Your task to perform on an android device: I have been planning to buy a new car soon. Since BMW has been one of my favorite brand, look for similar cars in the CarDekho app.
Image 0: 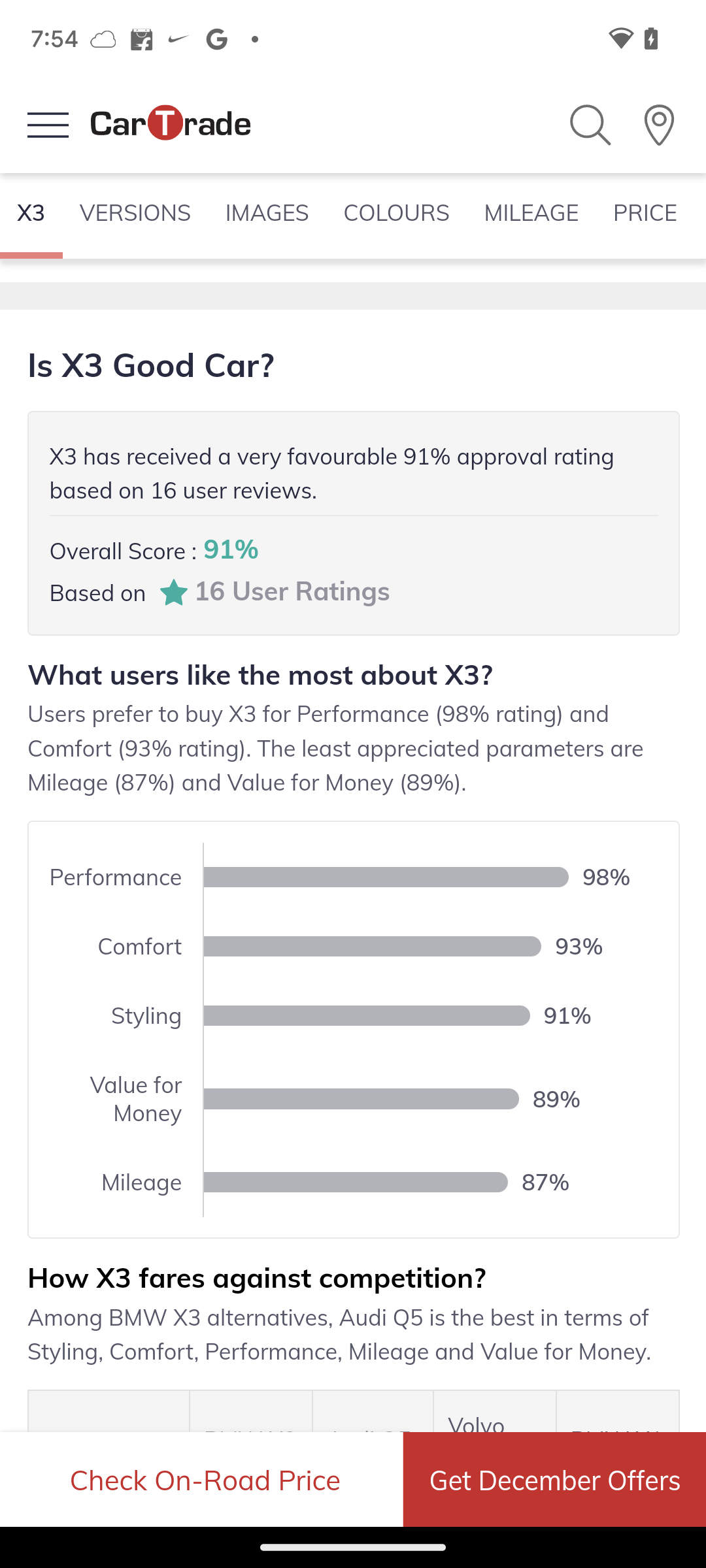
Open the CarDekho app.
Step 0: open app "CarDekho"
Image 1: 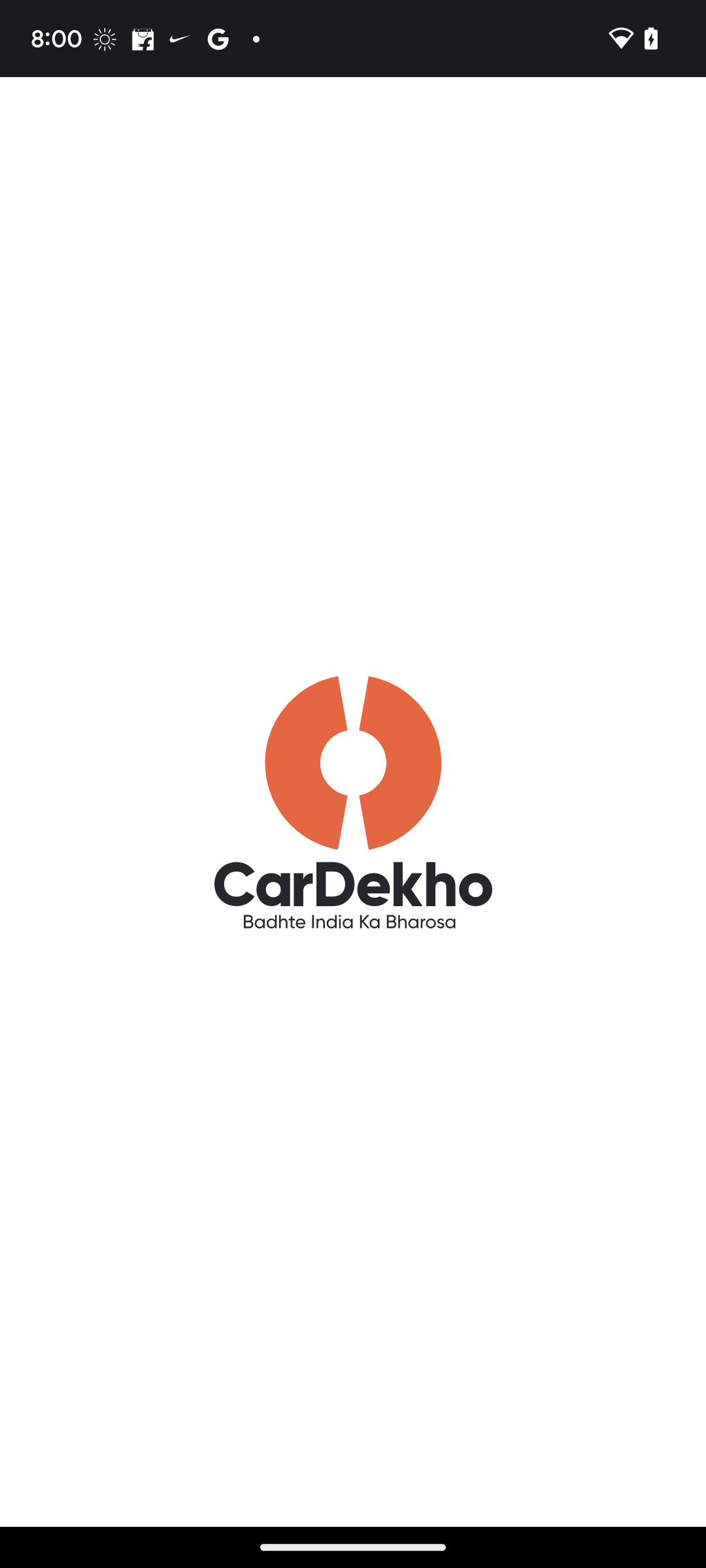
Open the CarDekho app.
Step 1: wait
Image 2: 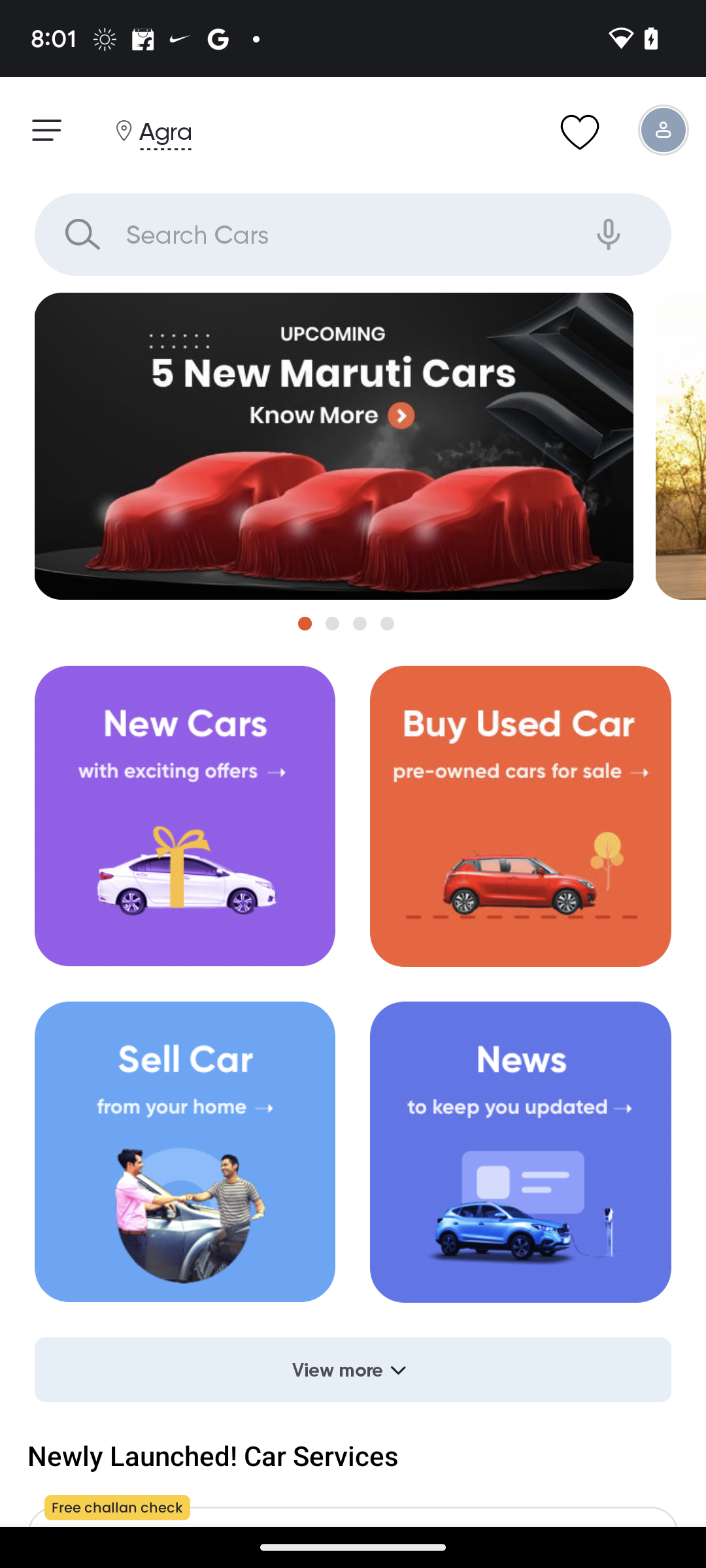
Click on the new cars option.
Step 2: click (185, 816)
Image 3: 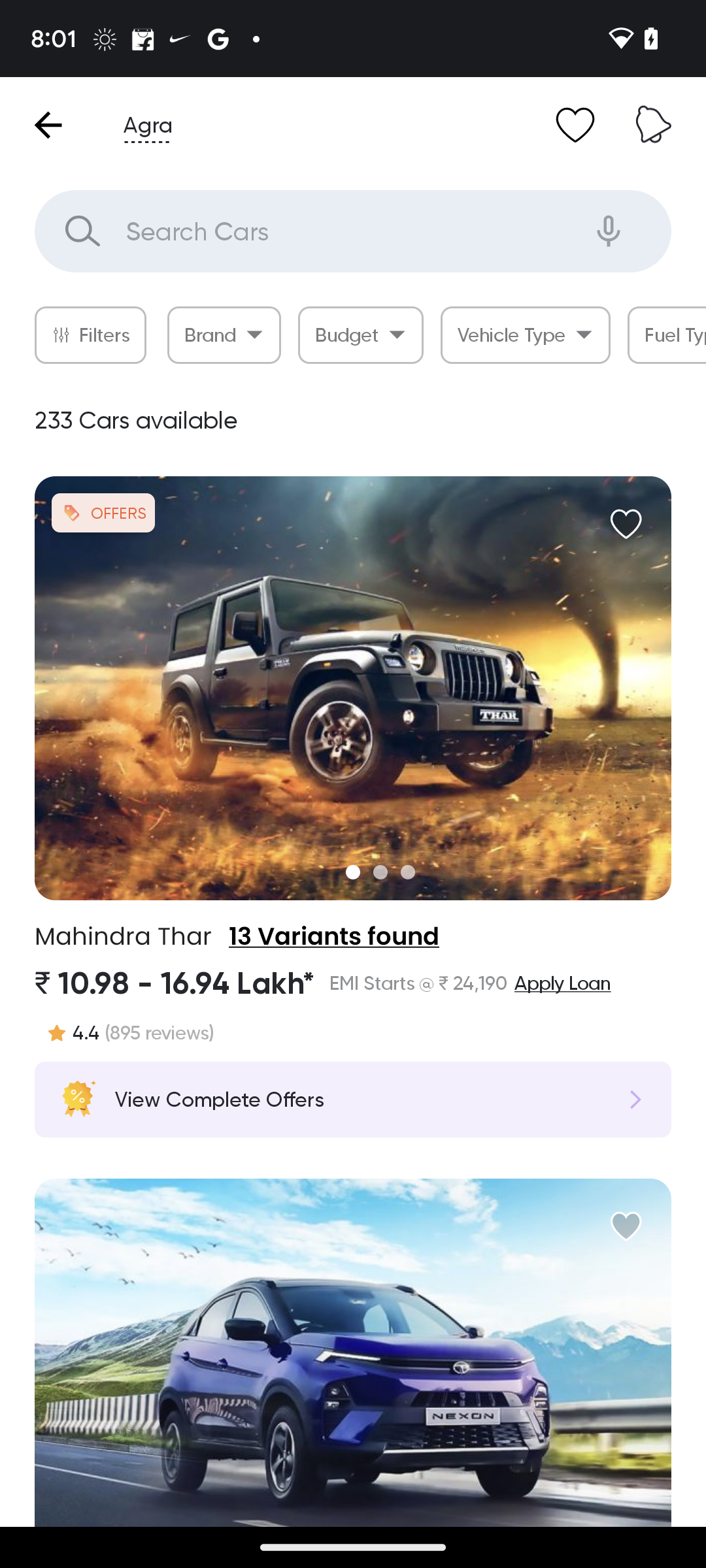
Click on the search bar.
Step 3: click (353, 231)
Image 4: 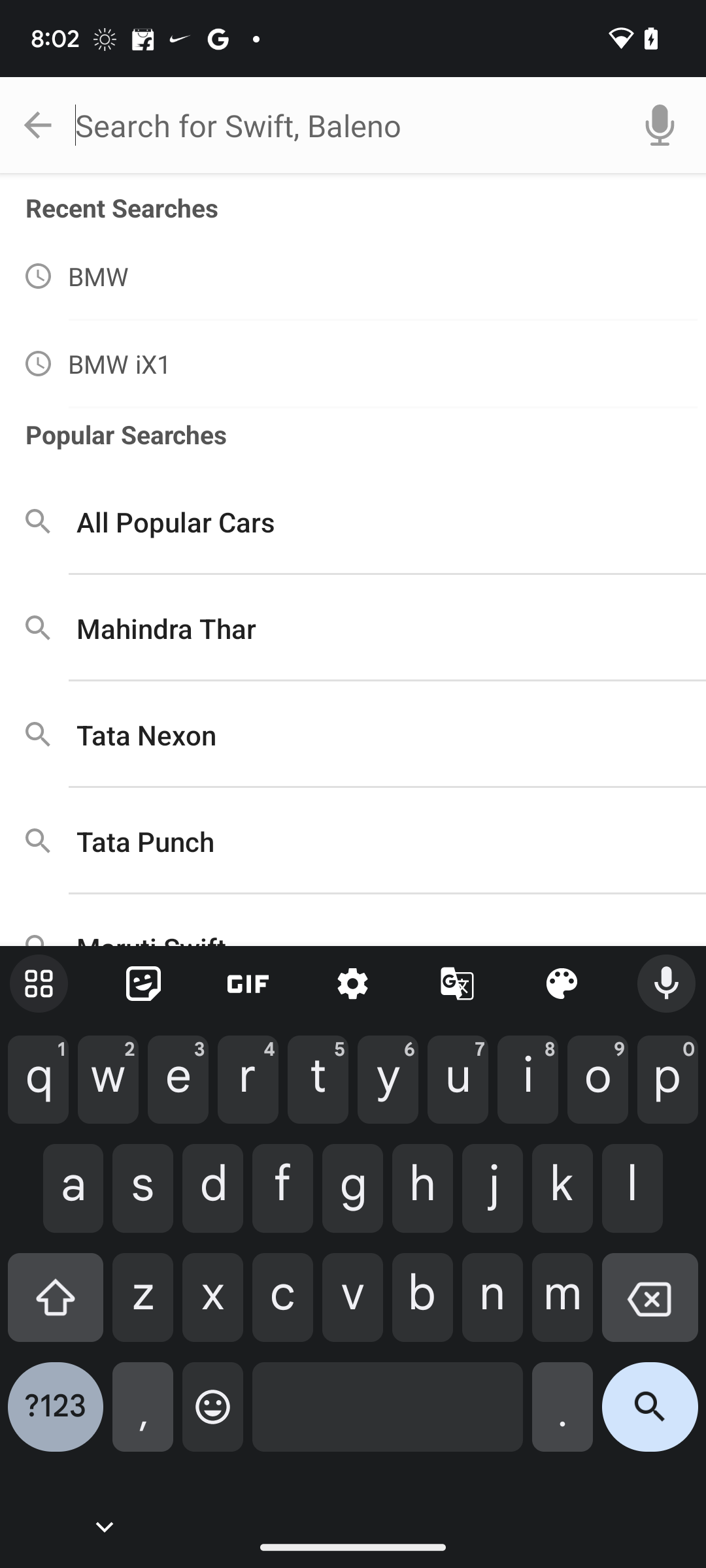
Enter the name of the car.
Step 4: type "BMW"
Image 5: 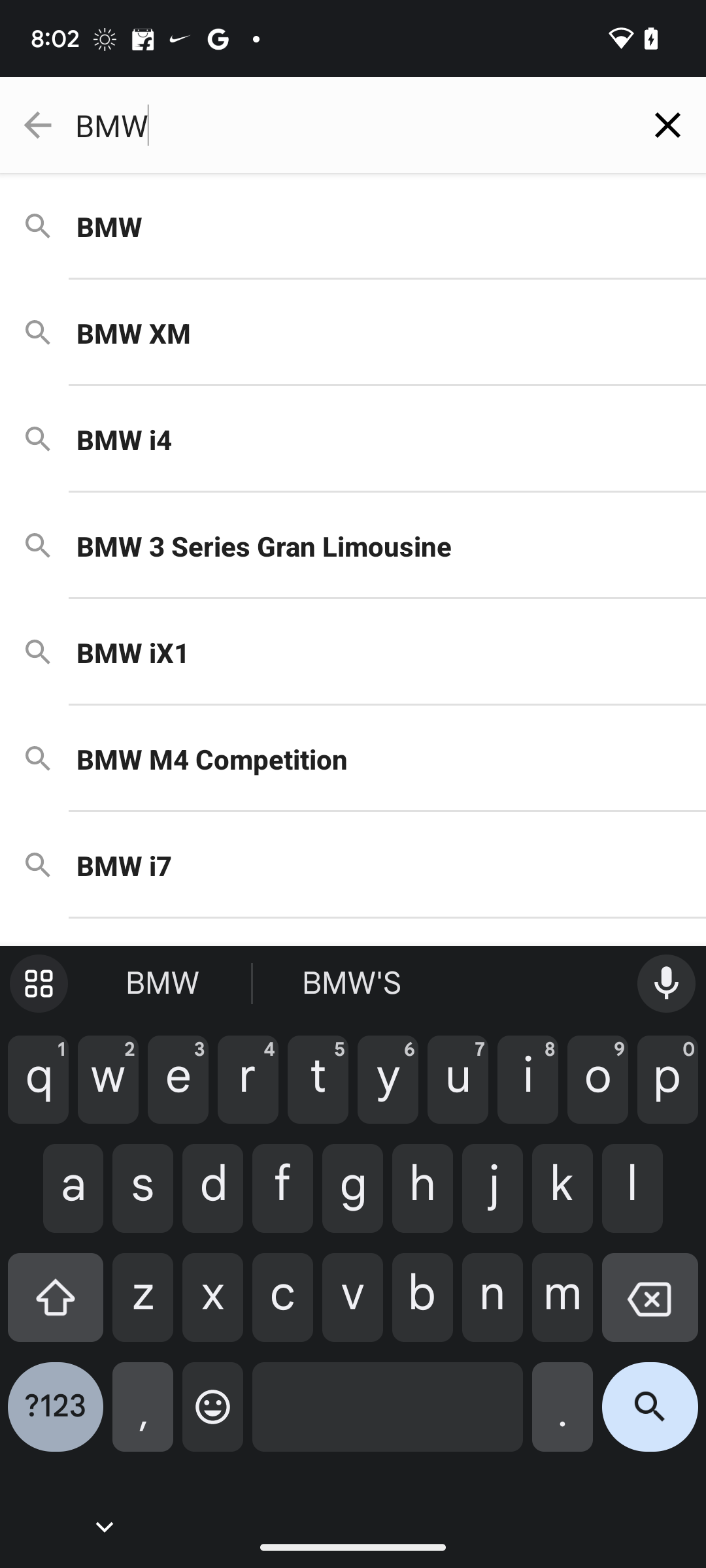
Click on the search icon.
Step 5: click (650, 1417)
Image 6: 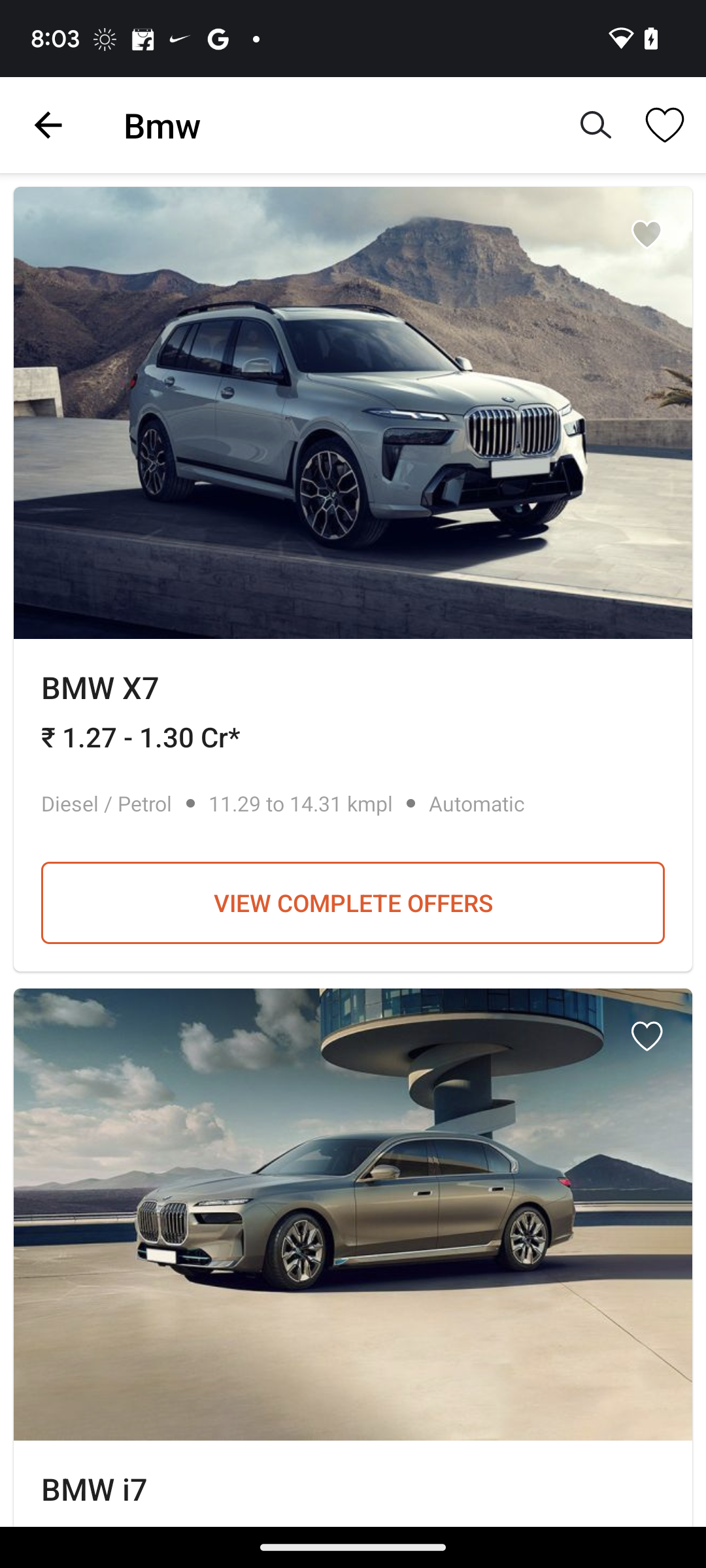
Swipe to view more BMW cars.
Step 6: scroll down